Your task to perform on an android device: I want to view all contacts in the Contacts app.
Image 0: 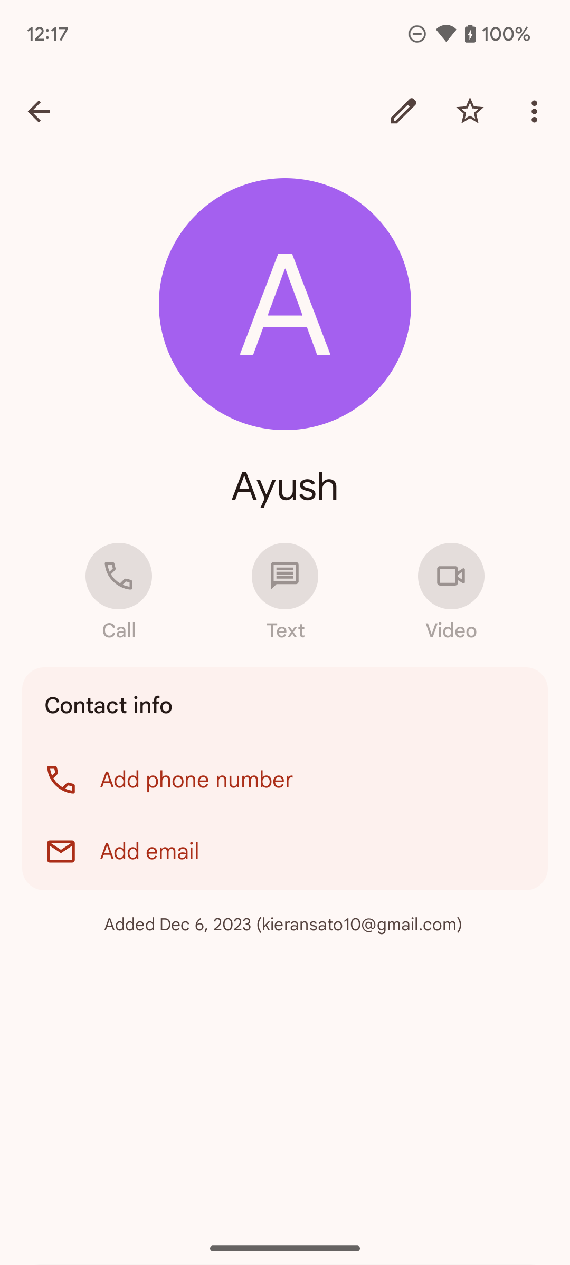
Click on the Back icon on the top left corner of the screen.
Step 0: click (39, 111)
Image 1: 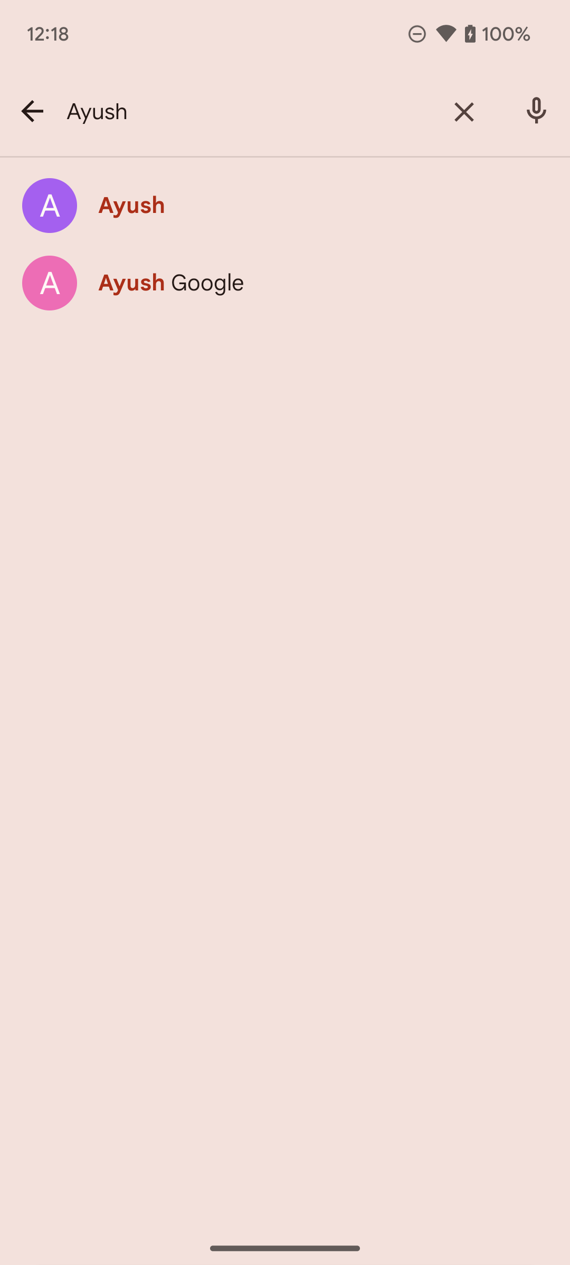
Click on the Back icon on the top left corner of the screen.
Step 1: click (61, 112)